Your task to perform on an android device:  in the clock app set a 20-minute timer.  
Image 0: 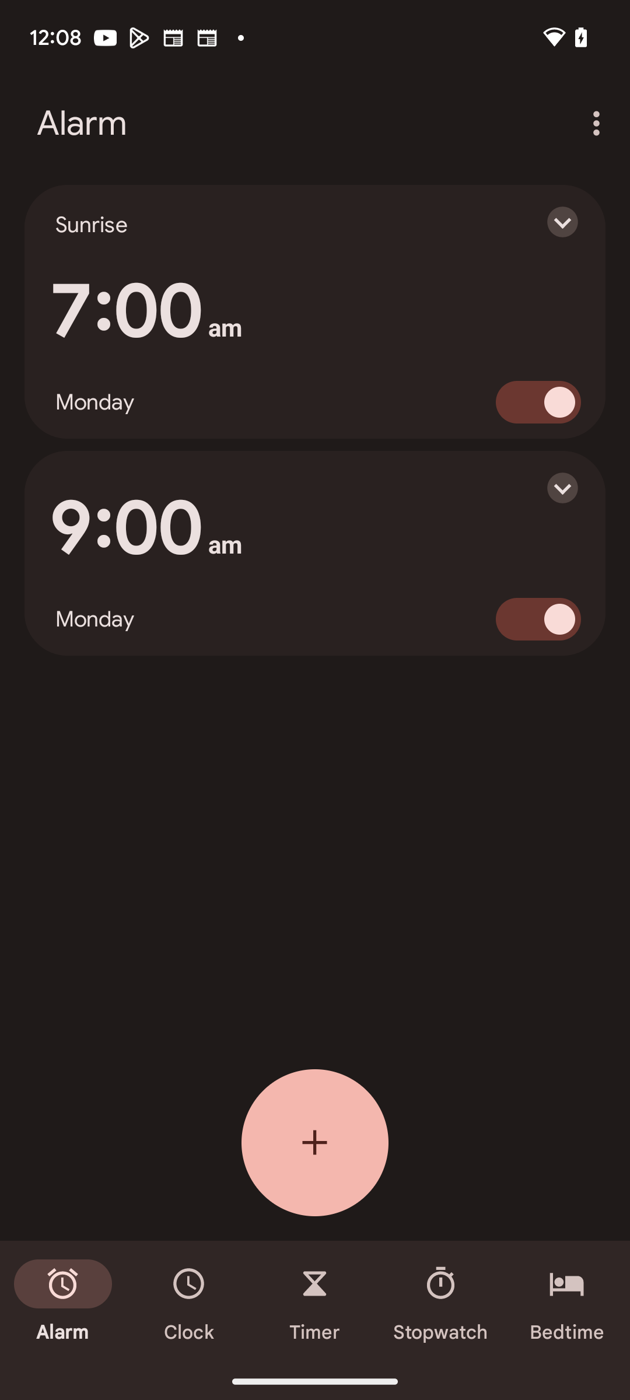
click on the timer tab at the bottom of screen
Step 0: click (315, 1302)
Image 1: 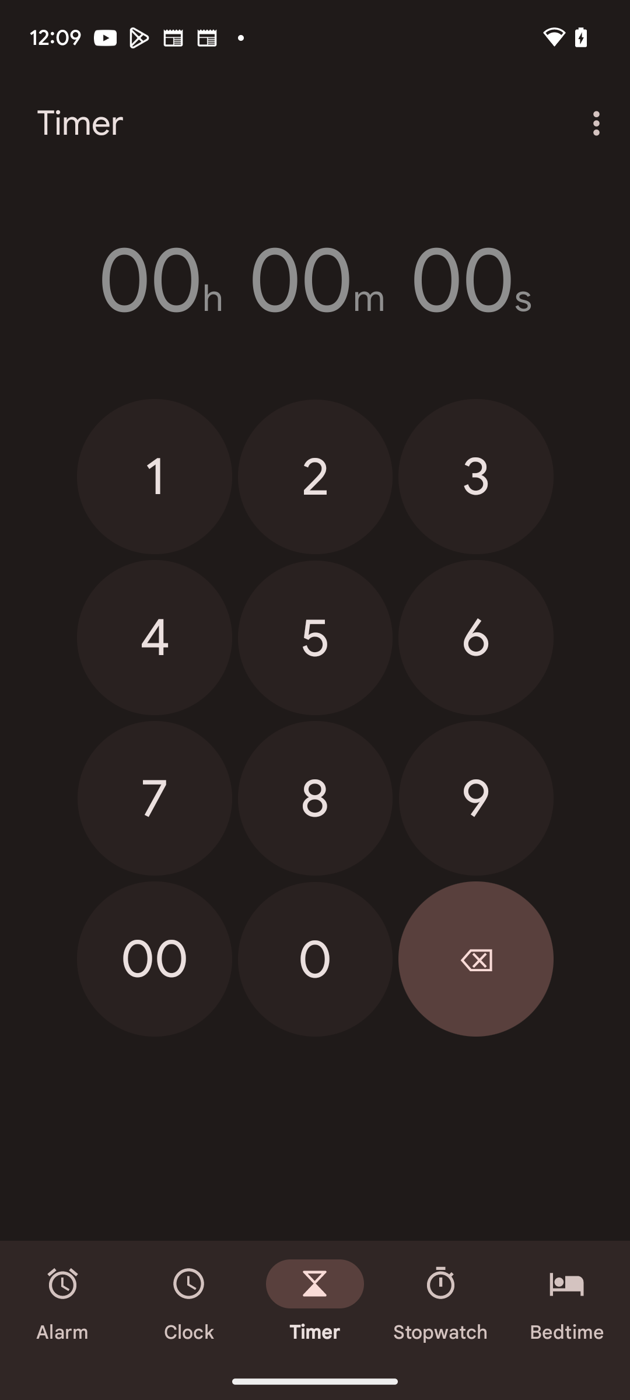
set a 20 minutes timer
Step 1: click (315, 477)
Image 2: 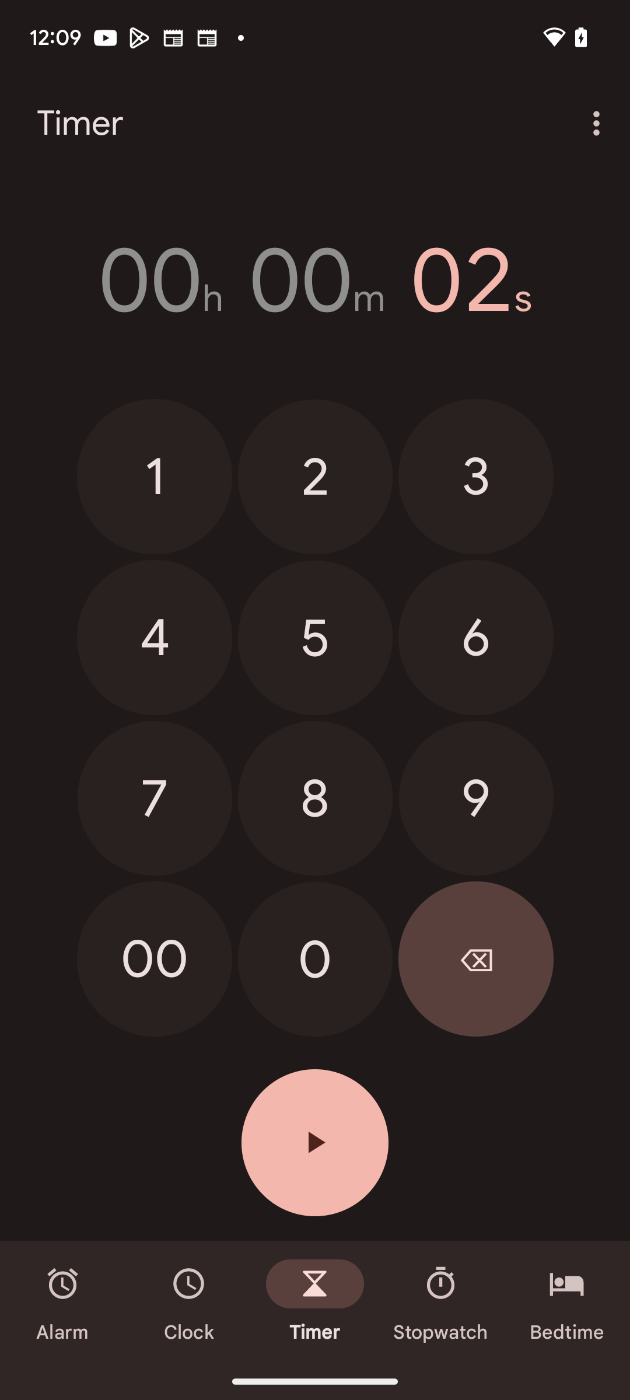
set a 20 minutes timer
Step 2: click (315, 959)
Image 3: 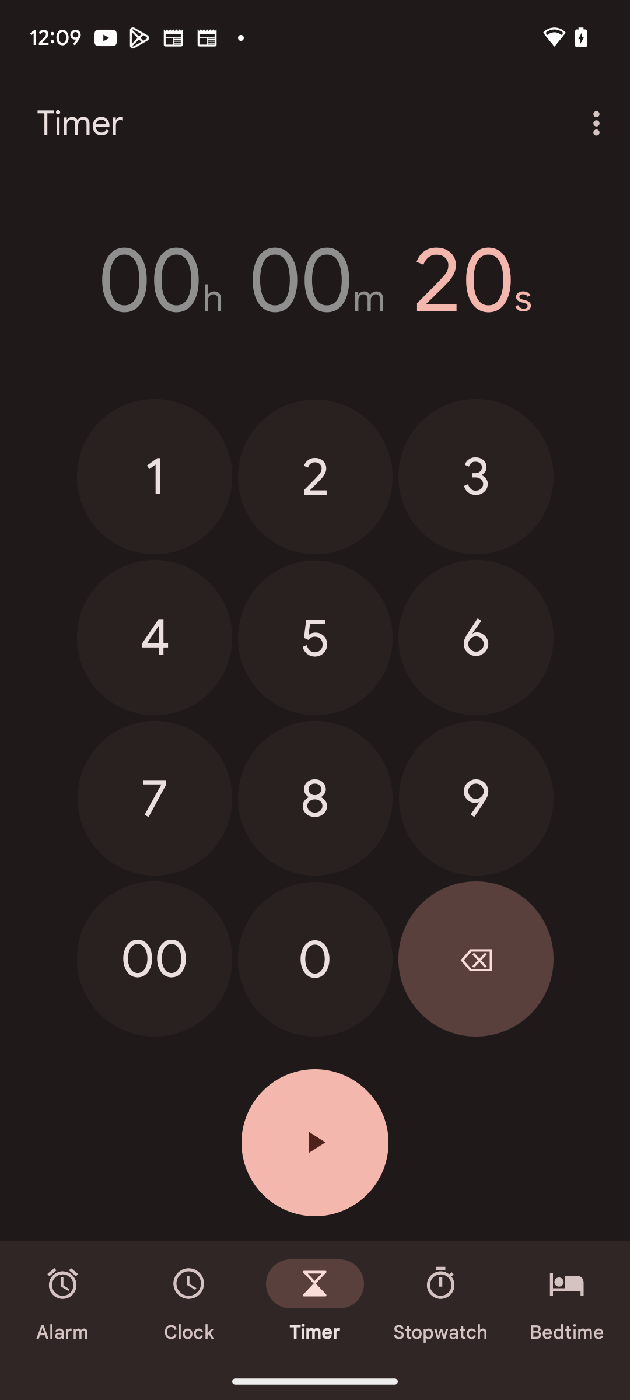
set a 20 minutes timer
Step 3: click (315, 959)
Image 4: 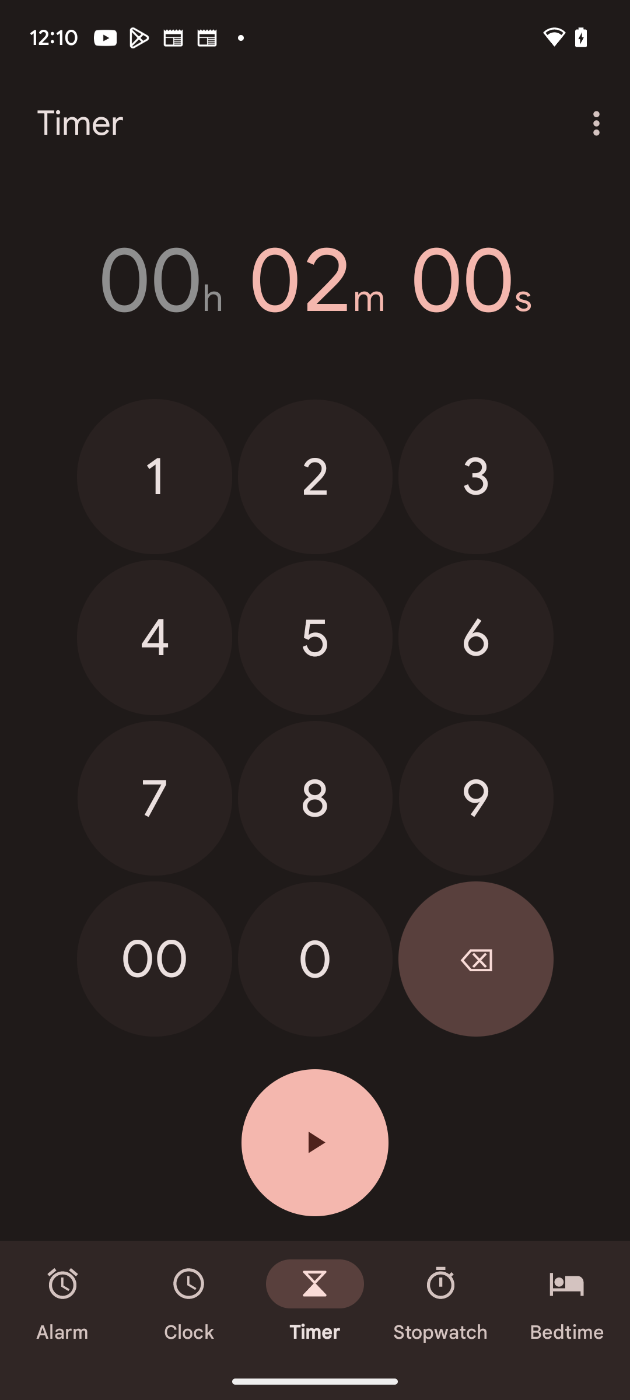
set a 20 minutes timer
Step 4: click (315, 959)
Image 5: 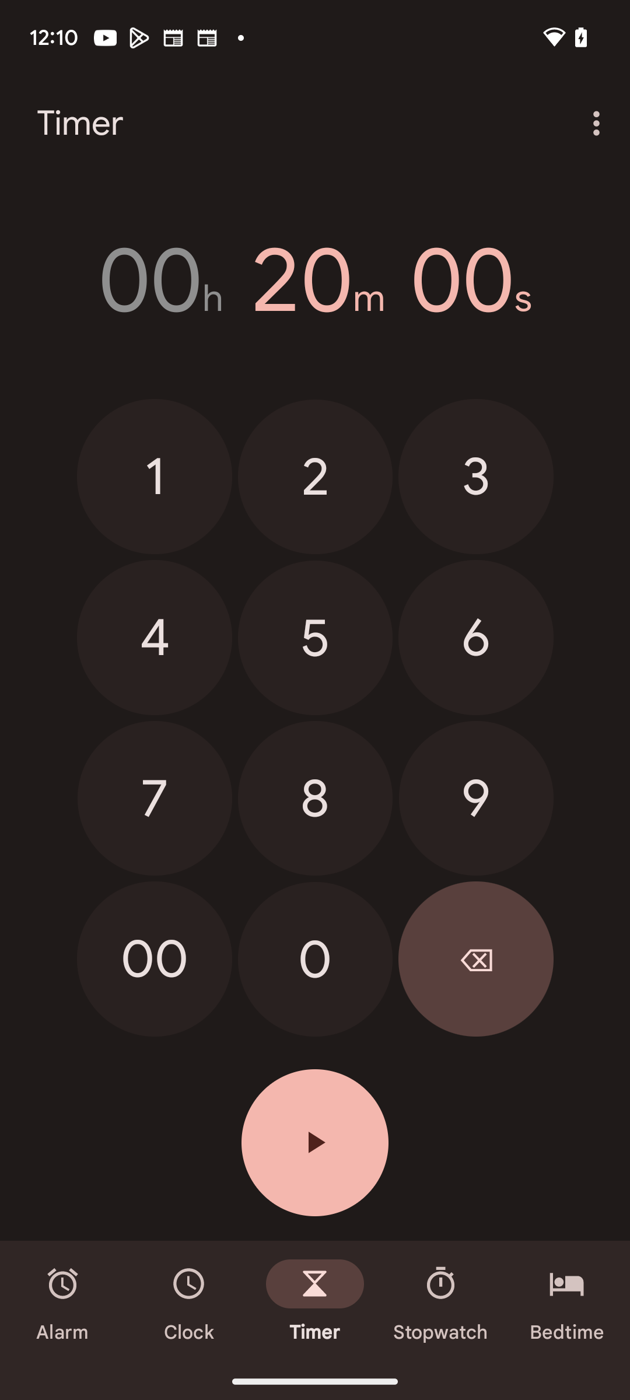
click on the start button
Step 5: click (315, 1142)